Your task to perform on an android device:  Open Romeo2Rio aap search bus from Boston station to New York on 28th August 
Image 0: 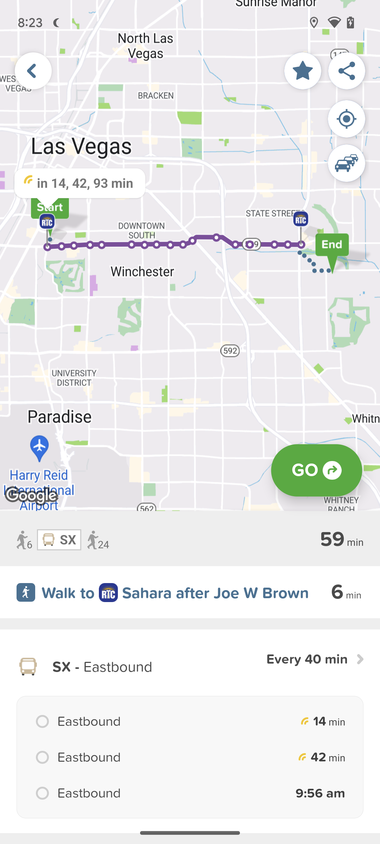
Open Rome2Rio app
Step 0: open app "Rome2Rio"
Image 1: 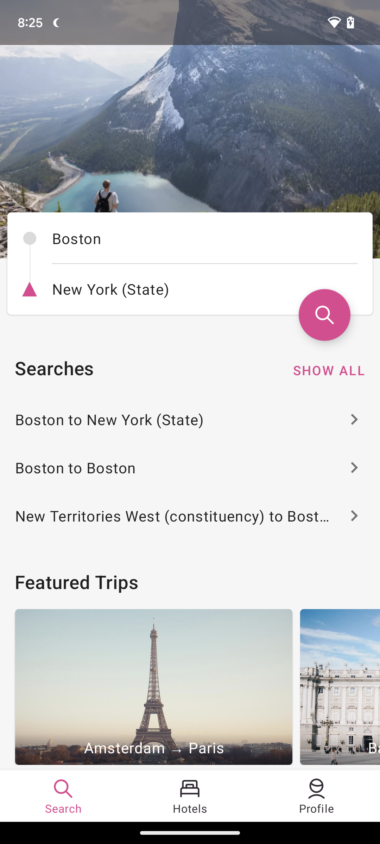
click on the first search result
Step 1: click (175, 419)
Image 2: 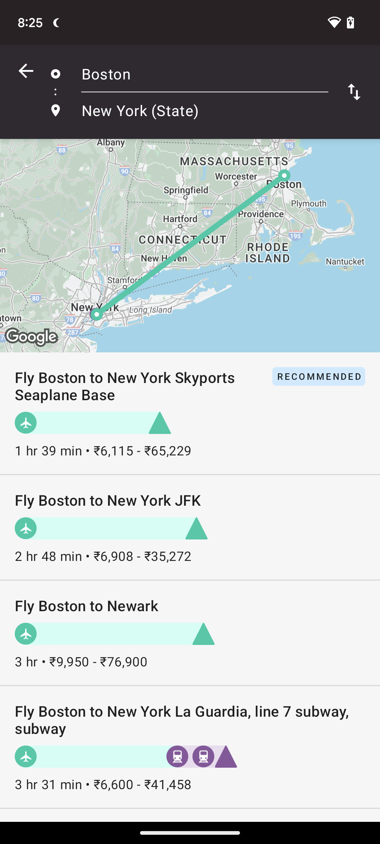
swipe up to view the bus schedule 
Step 2: scroll down
Image 5: 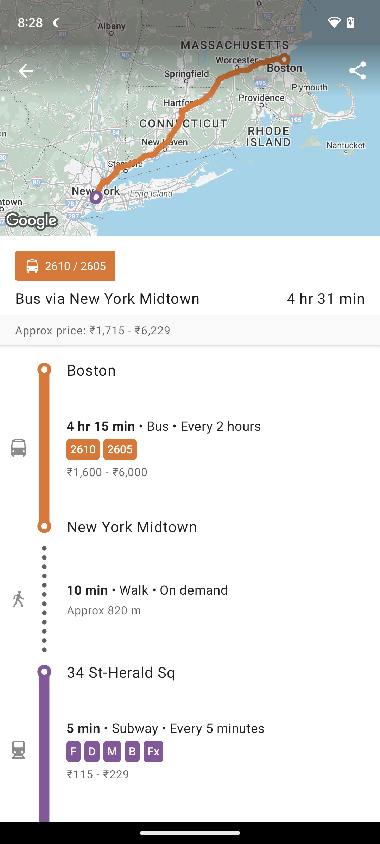
click on the Boston to new York Midtown Orange line
Step 5: click (216, 370)
Image 6: 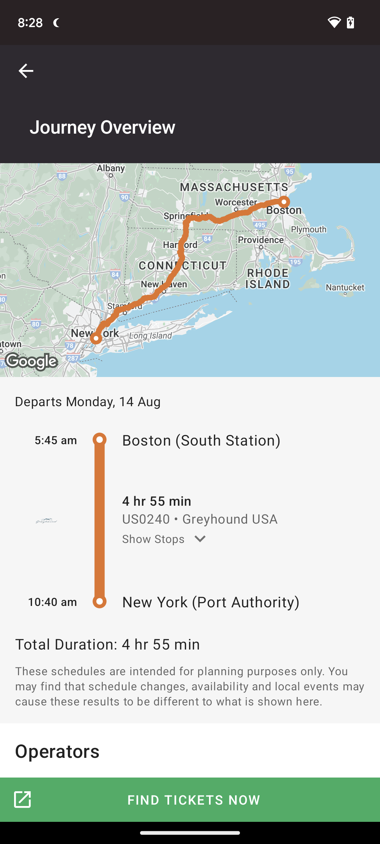
click on the Boston to new York Midtown Orange line
Step 6: click (146, 368)
Image 7: 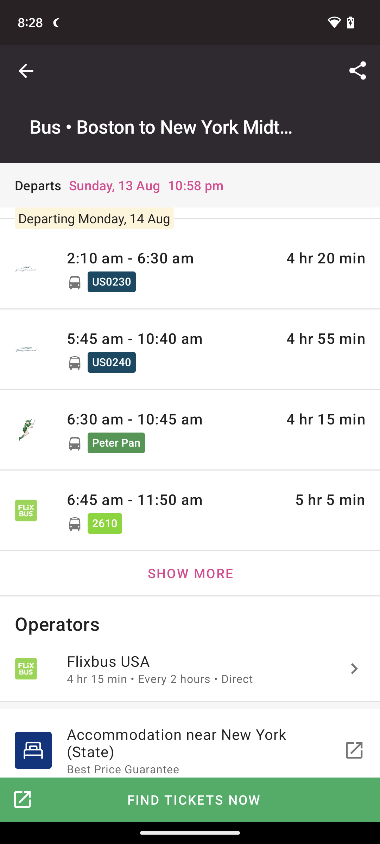
click on the depart date section
Step 7: click (114, 185)
Image 8: 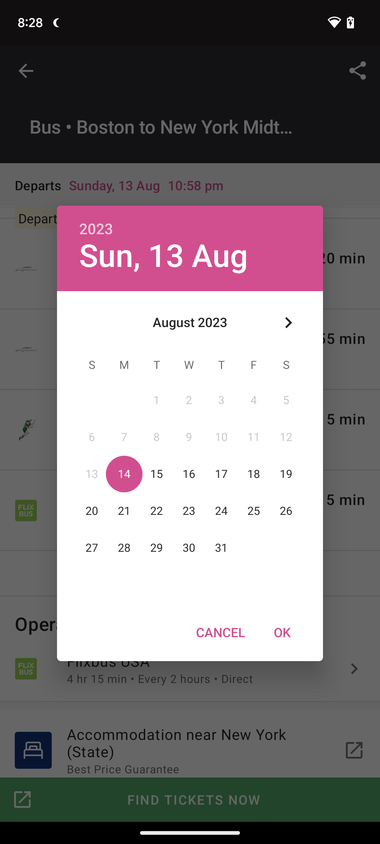
click on ok button
Step 8: click (282, 632)
Image 9: 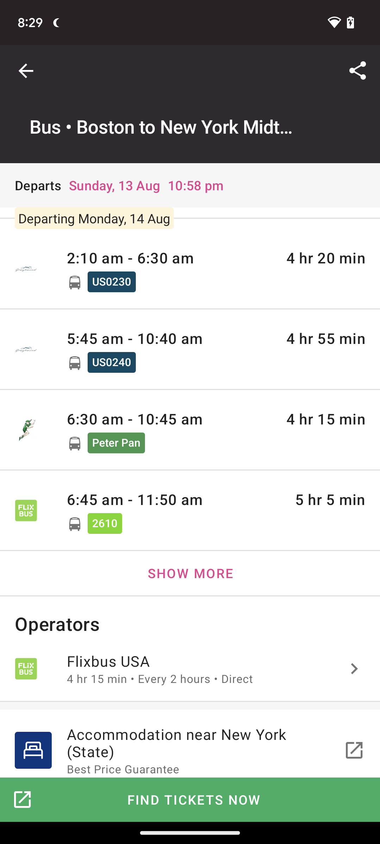
click on ok button
Step 9: click (197, 624)